Your task to perform on an android device: Since my grocery shopping is complete, I would like to delete the reminder of buying groceries on the Todoist app.
Image 0: 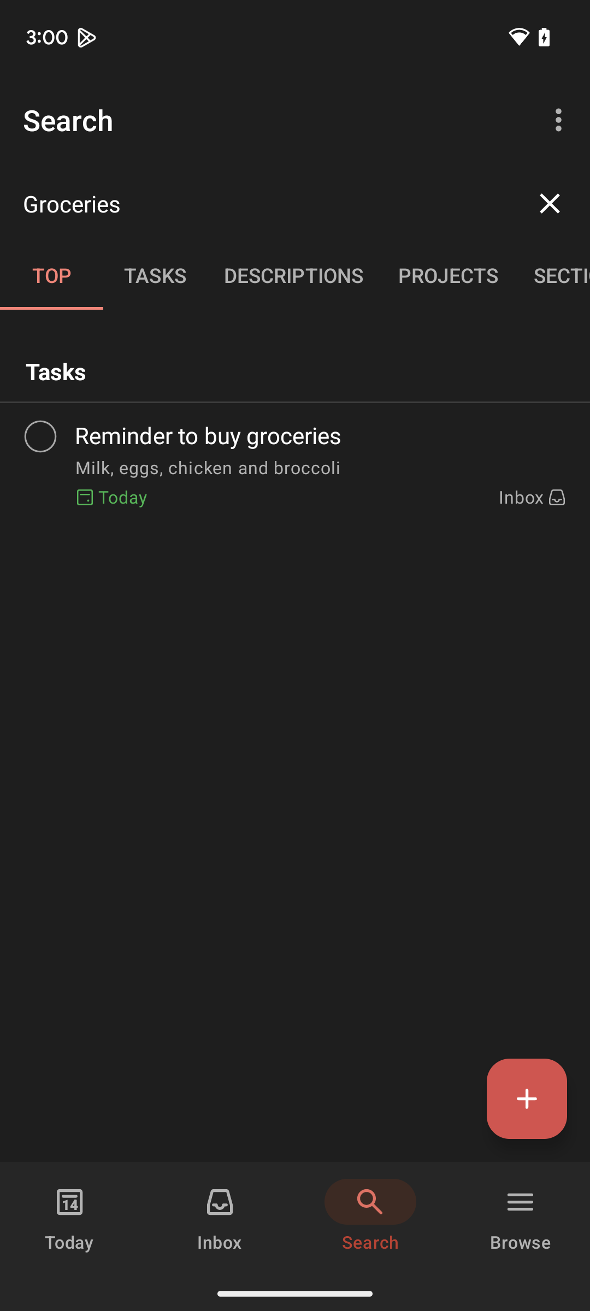
Click on the reminder to buy groceries
Step 0: click (321, 436)
Image 1: 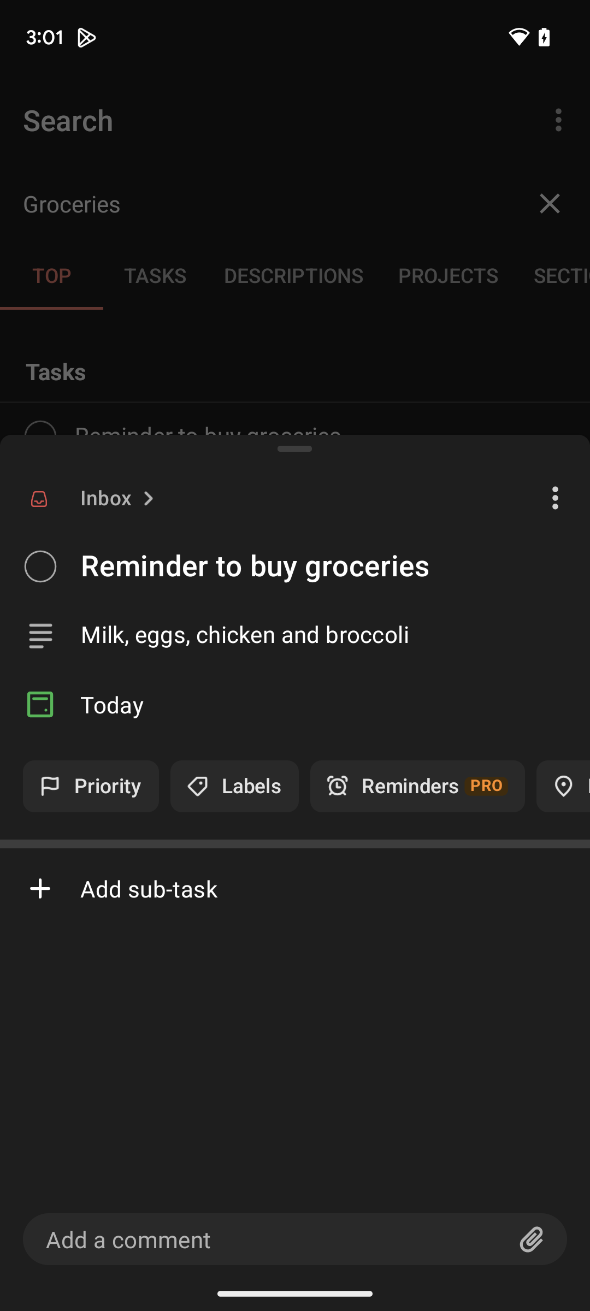
Click on more options button
Step 1: click (555, 498)
Image 2: 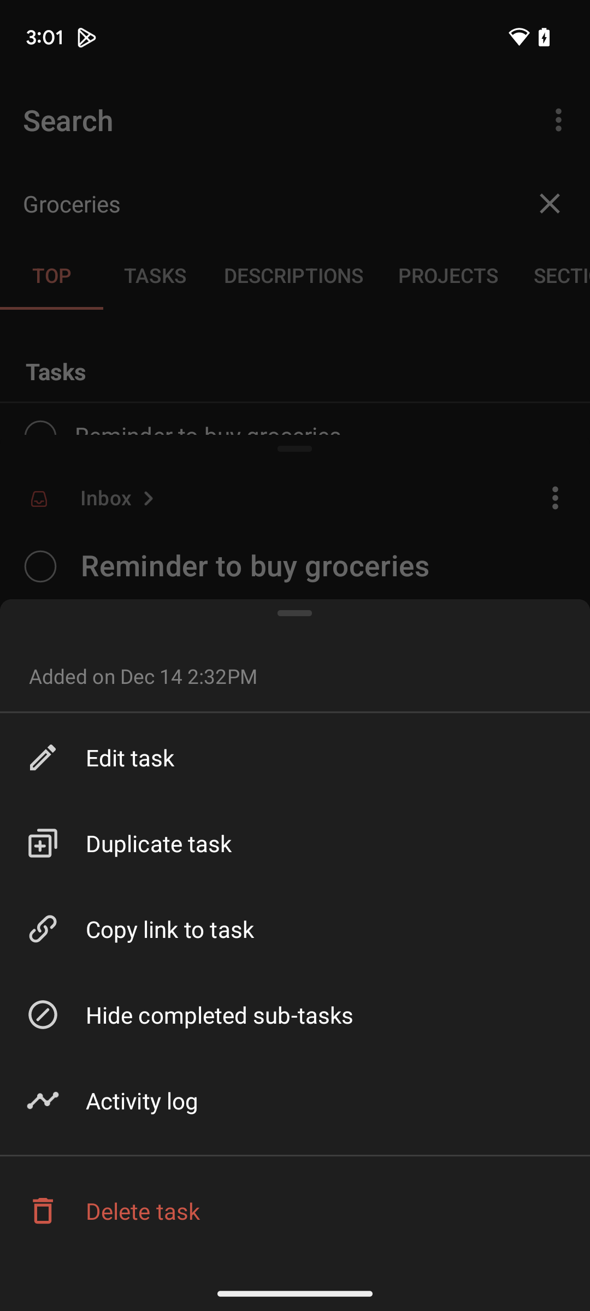
Click on delete task
Step 2: click (295, 1210)